Your task to perform on an android device:  Open the SideChef app and Save the pizza margherita to new recipe cookcook
Image 0: 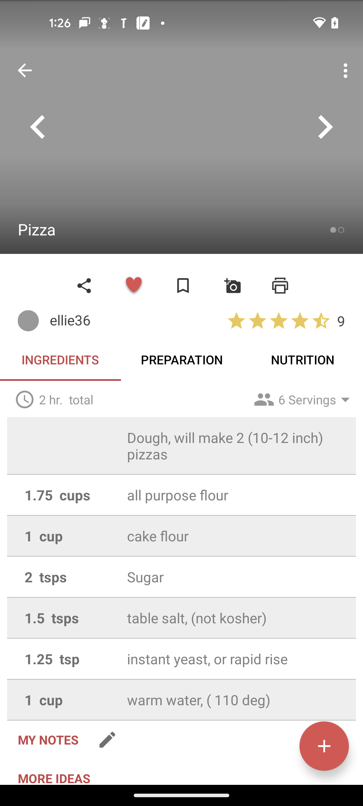
Open the SideChef app
Step 0: open app "SideChef"
Image 1: 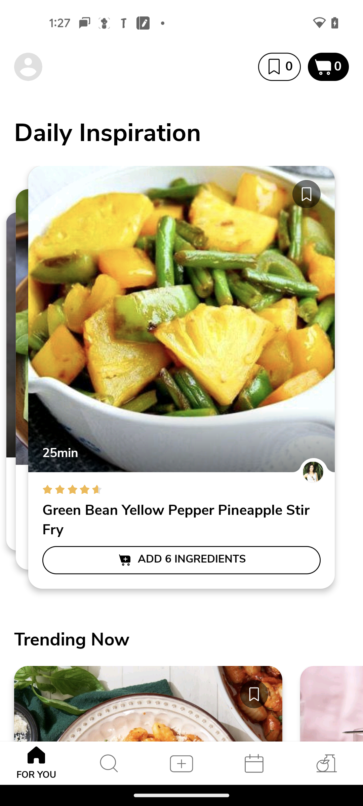
click on the search icon
Step 1: click (109, 763)
Image 2: 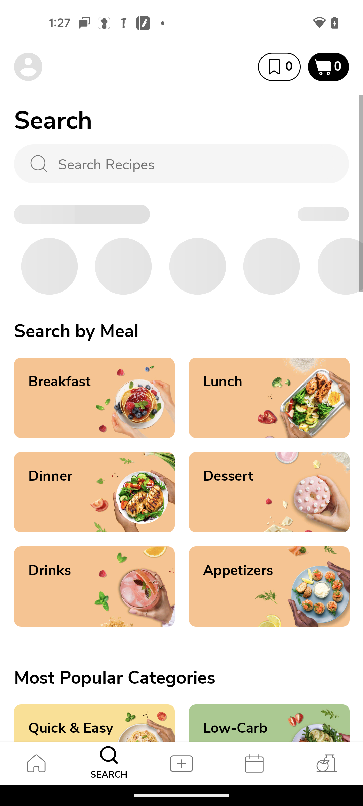
click on the search bar
Step 2: click (192, 164)
Image 3: 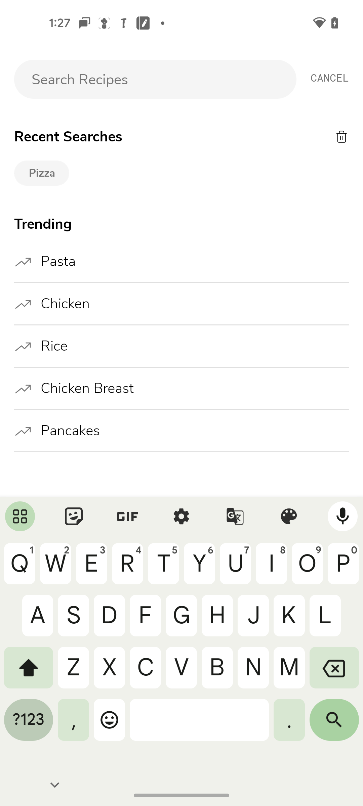
search for the pizza
Step 3: type "Pizza"
Image 4: 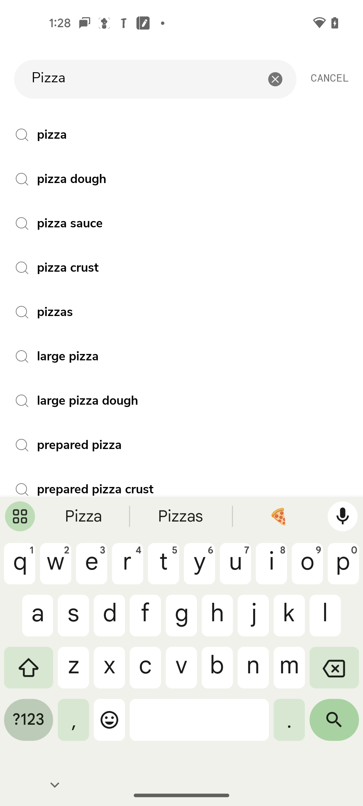
click on the search icon
Step 4: click (334, 725)
Image 5: 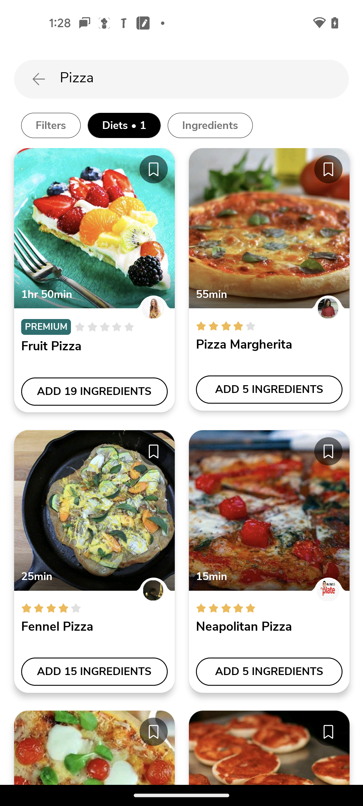
click on the pizza margherita 
Step 5: click (269, 228)
Image 6: 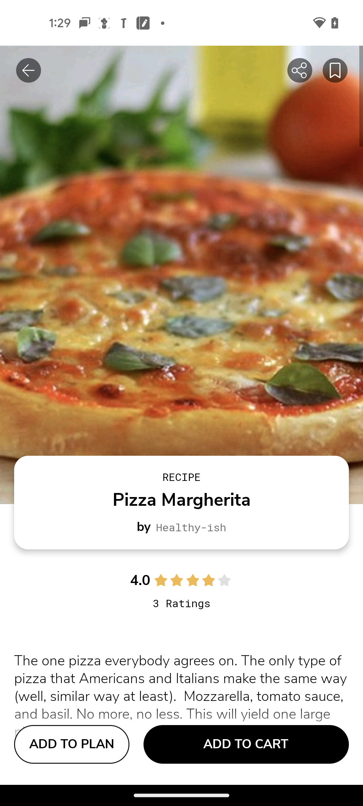
click on the save icon on the top of the screen
Step 6: click (328, 70)
Image 7: 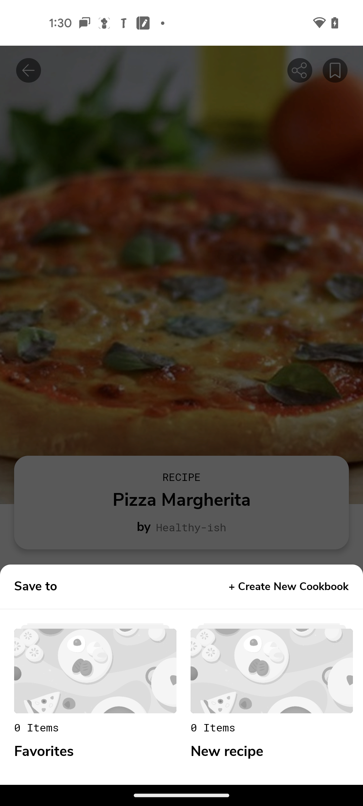
select new recipe cookbook
Step 7: click (182, 697)